Your task to perform on an android device: Find two hotel rooms near Vancouver International Airport for three adults from December 16 to 20 on the Expedia app.
Image 1: 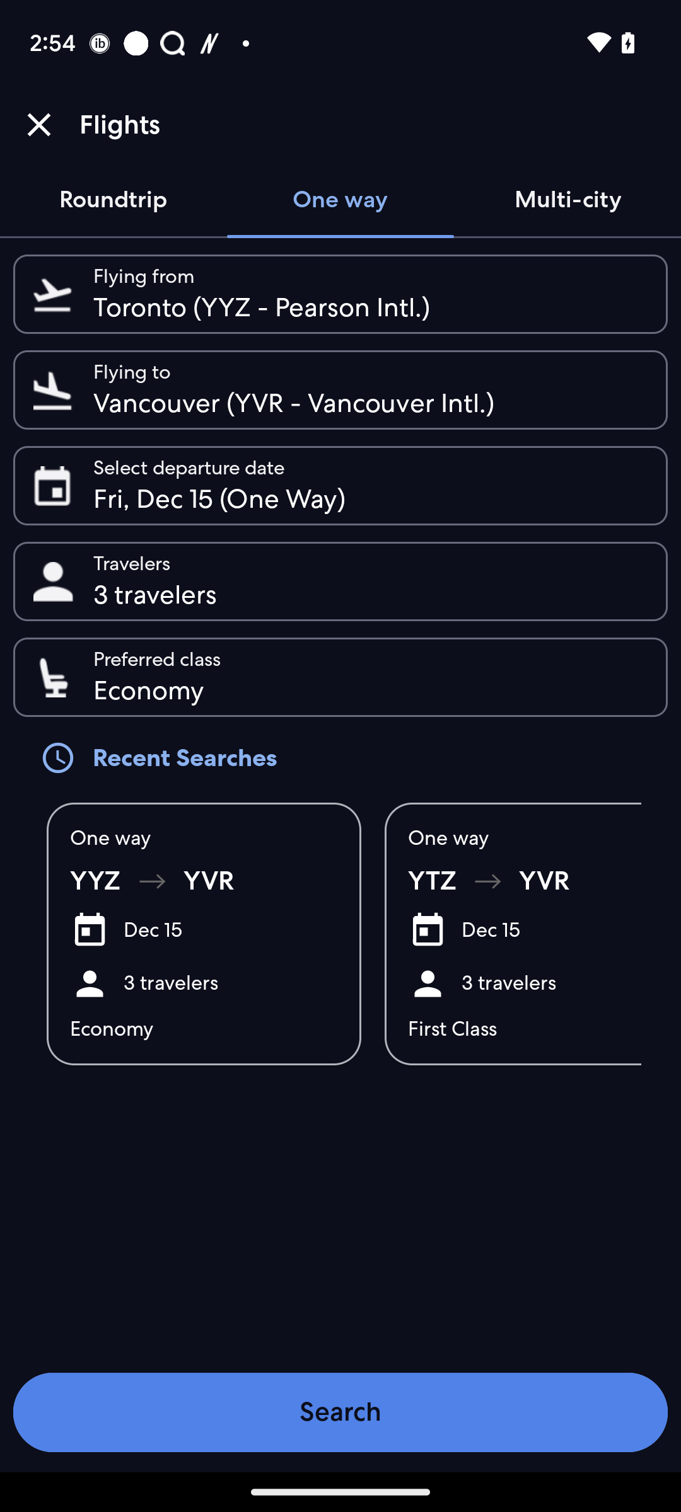
Go back to the previous page.
Step 1: press back button
Image 2: 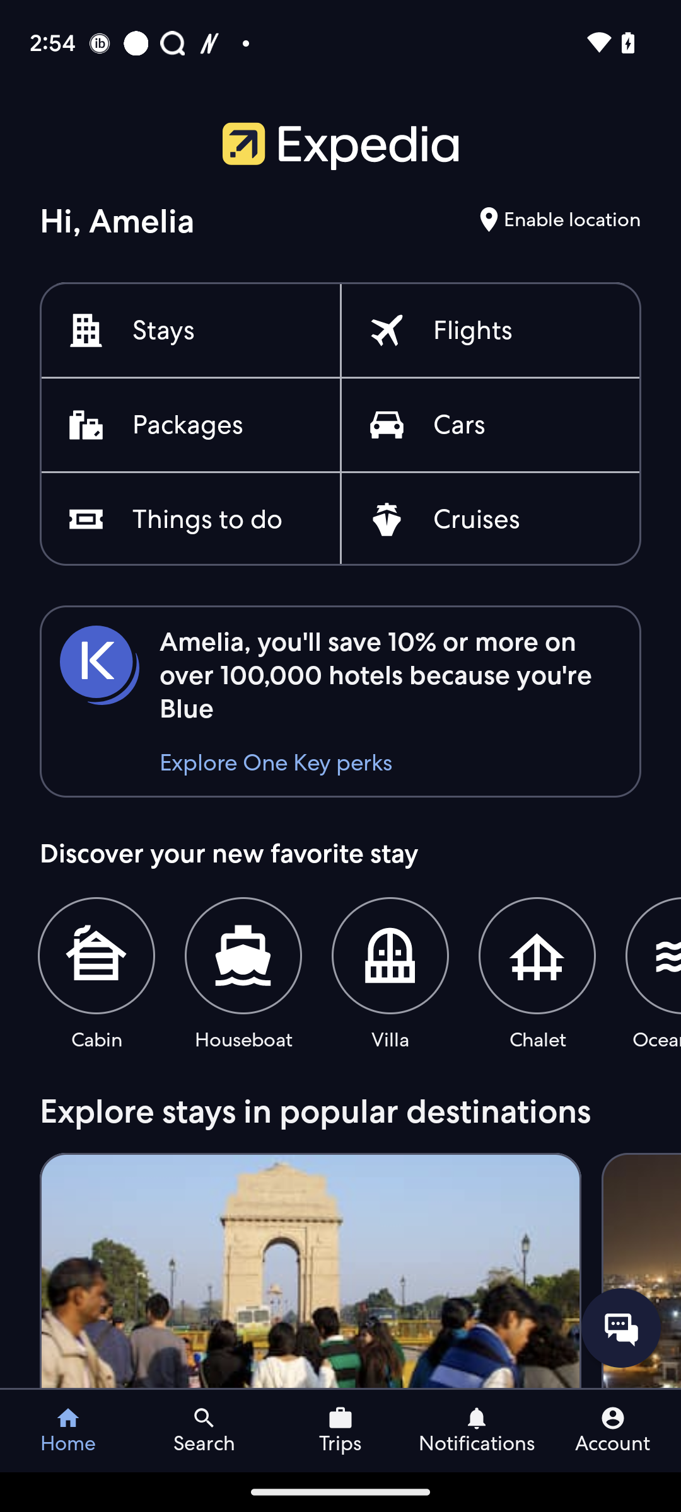
Click on the tab "Stays".
Step 2: click (280, 343)
Image 4: 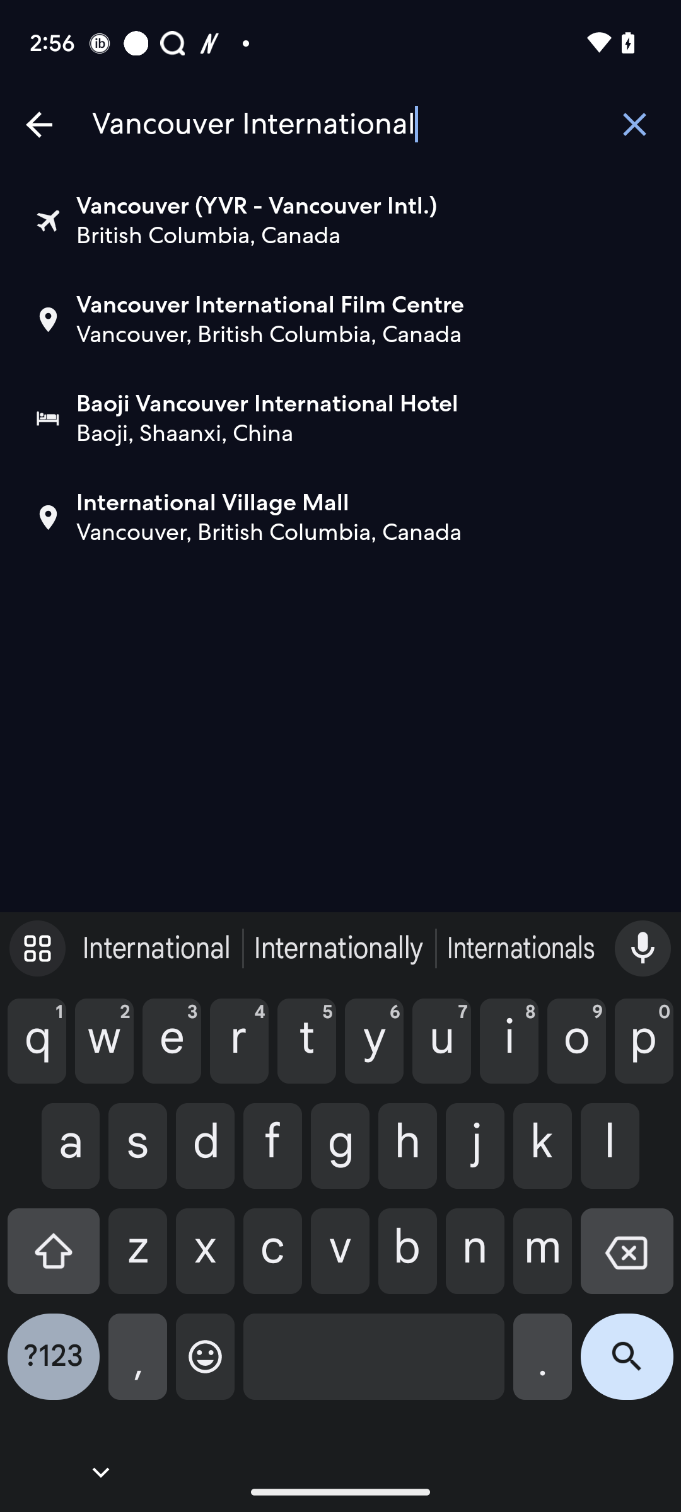
Select the tab Vancouver(YVR- Vancouver Intl.)
Step 4: click (474, 237)
Image 6: 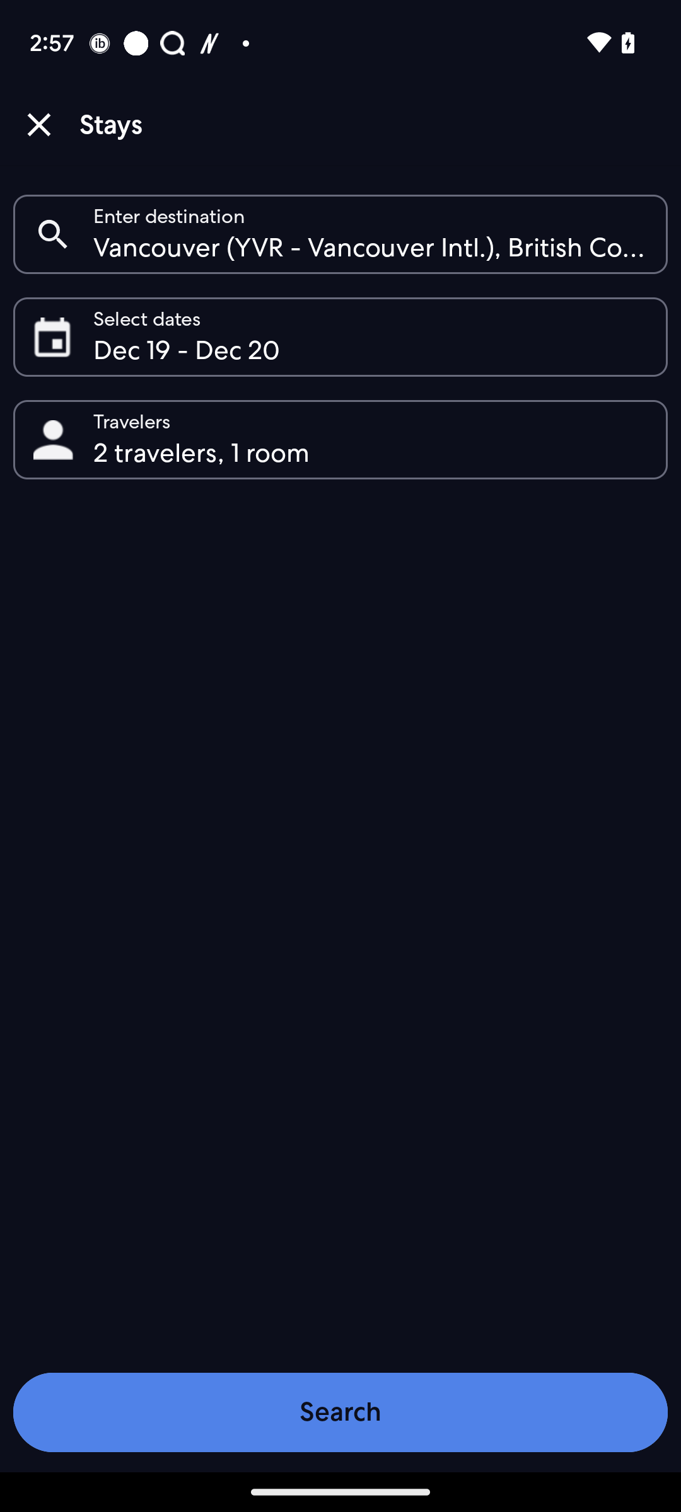
Click on the  Calendar Icon.
Step 6: click (340, 337)
Image 7: 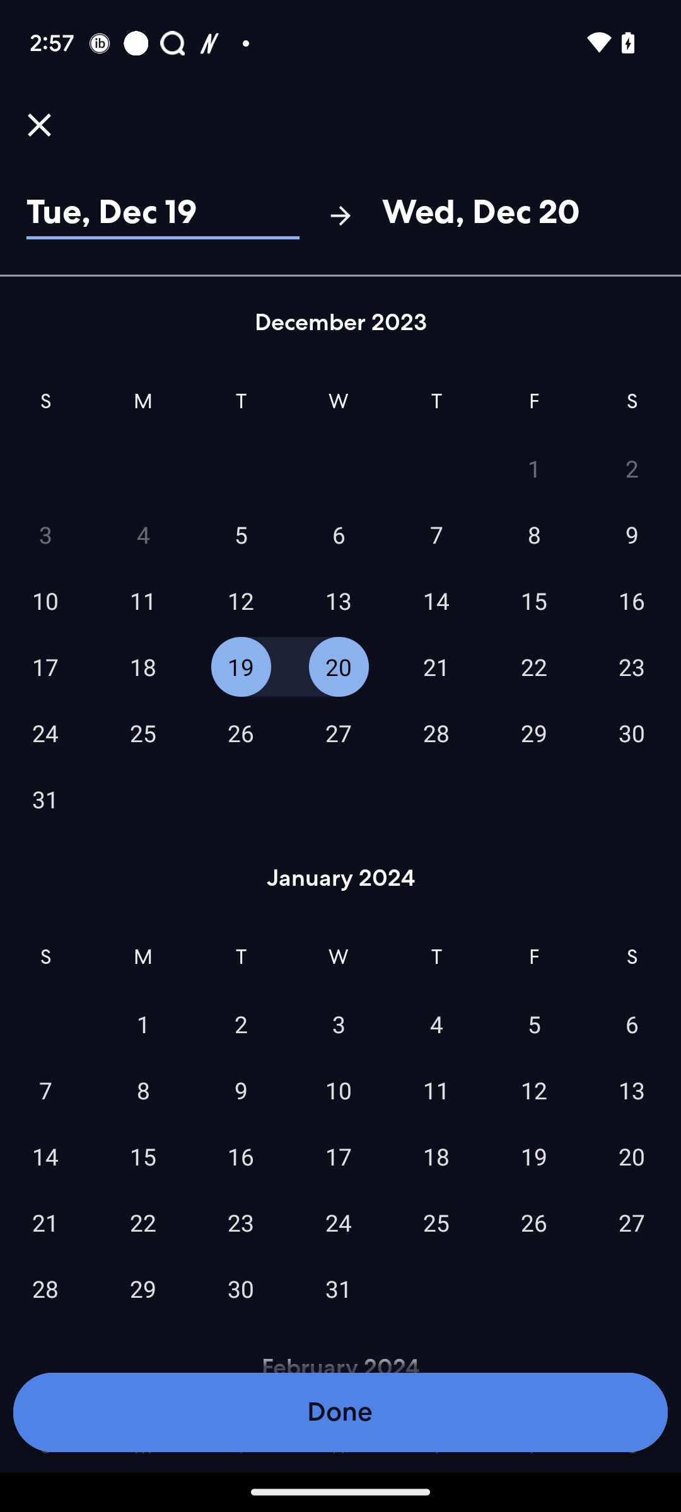
Select the starting date December 16.
Step 7: click (632, 600)
Image 8: 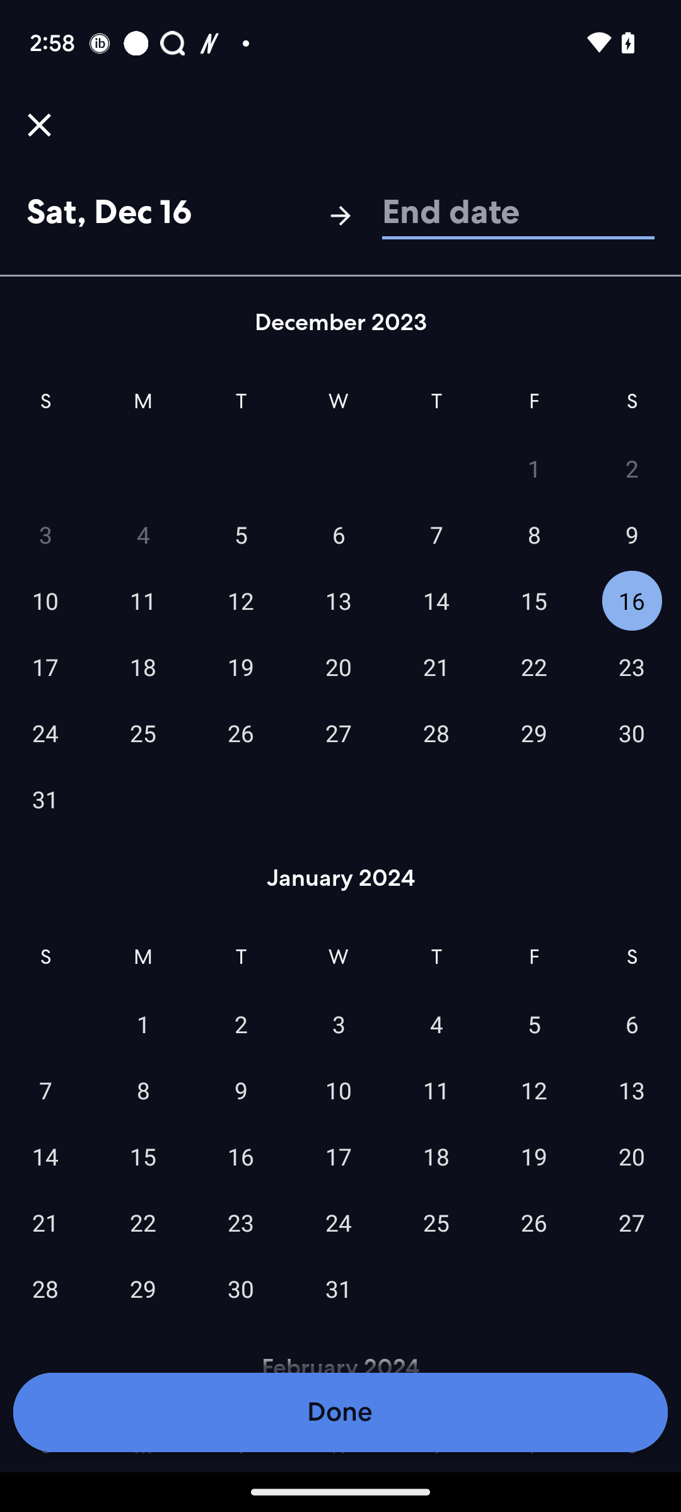
Select the End date December 20.
Step 8: click (339, 667)
Image 9: 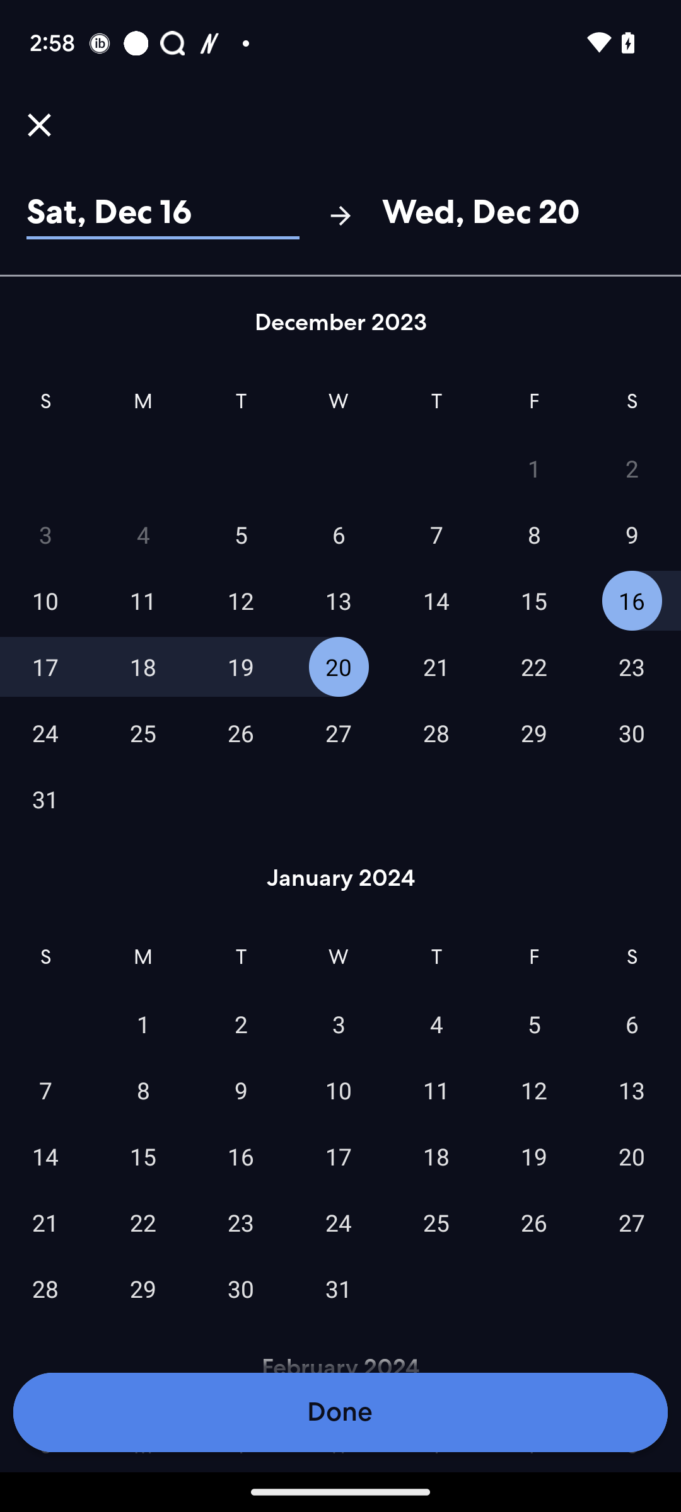
Click on the Done tab at the bottom.
Step 9: click (340, 1412)
Image 10: 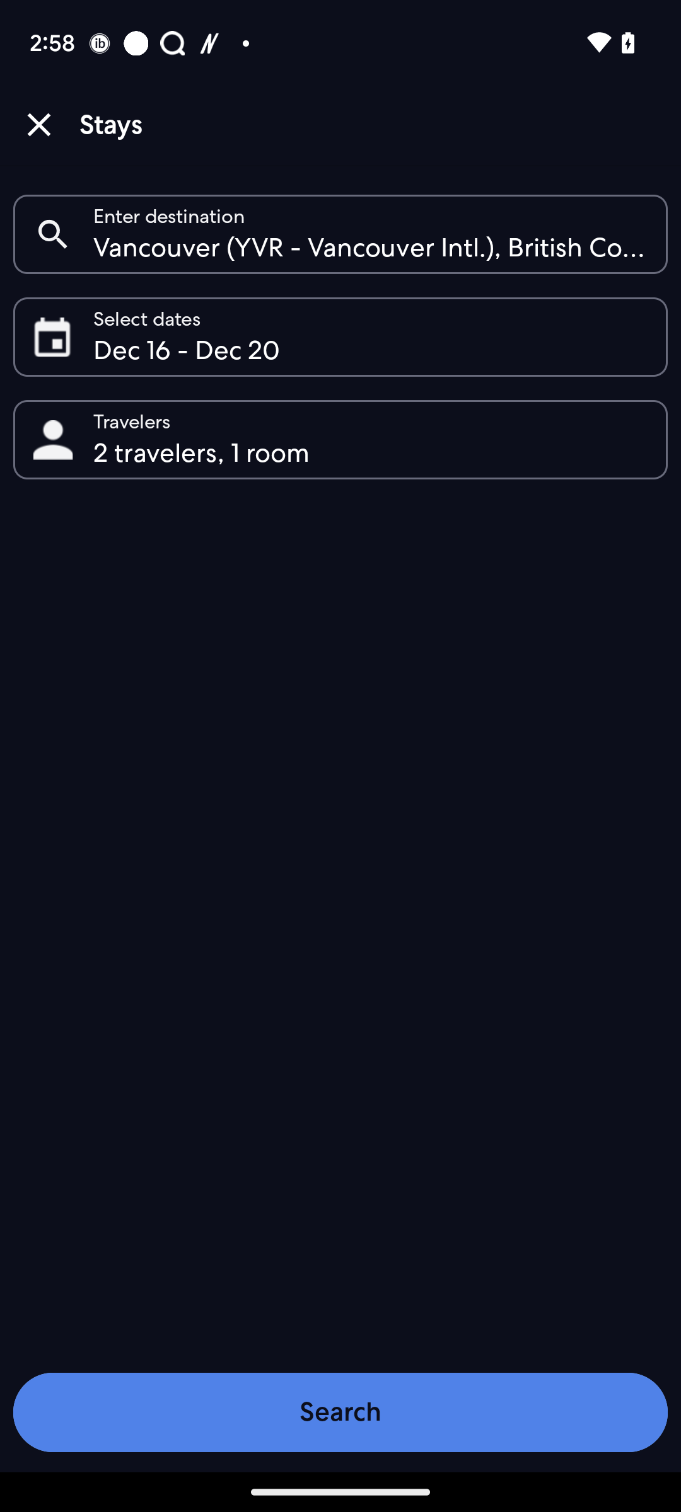
Click on the Text Travelers.
Step 10: click (370, 422)
Image 11: 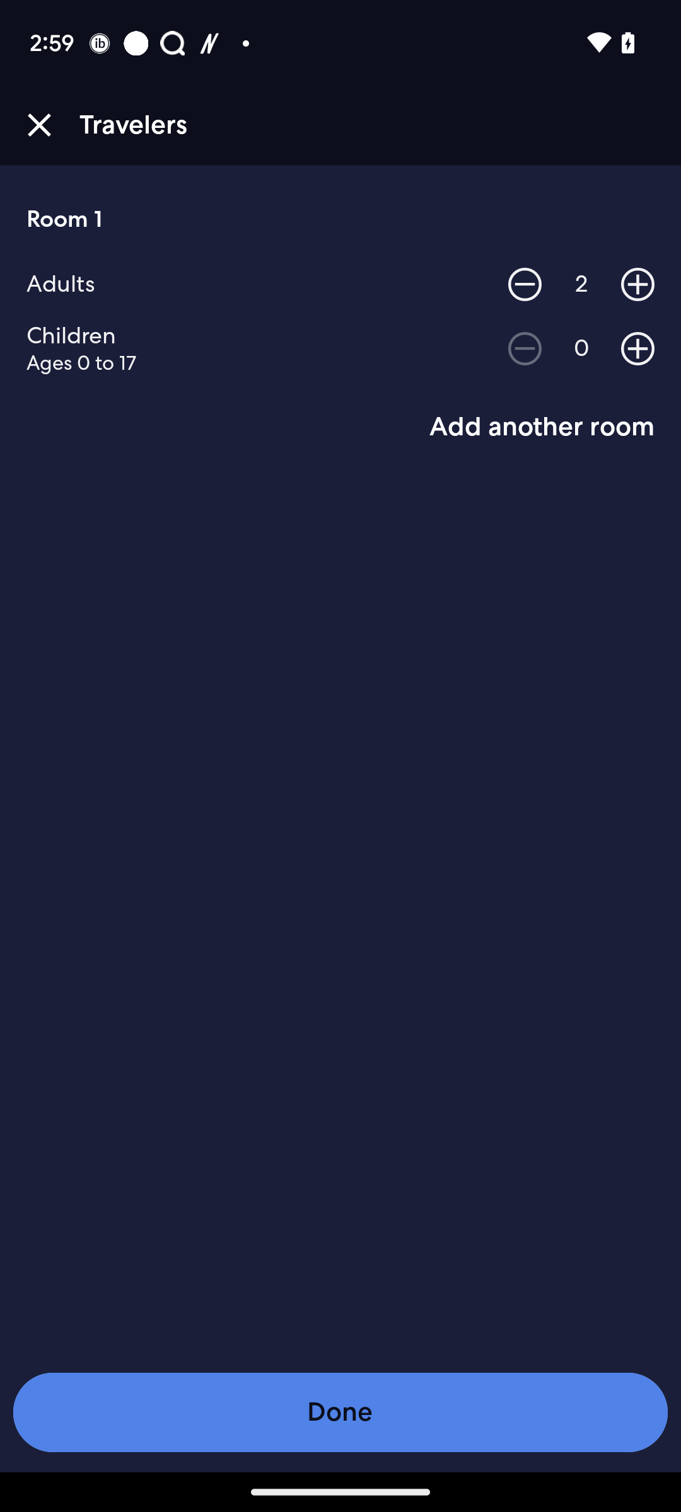
Click on the Text Add another room.
Step 11: click (542, 427)
Image 12: 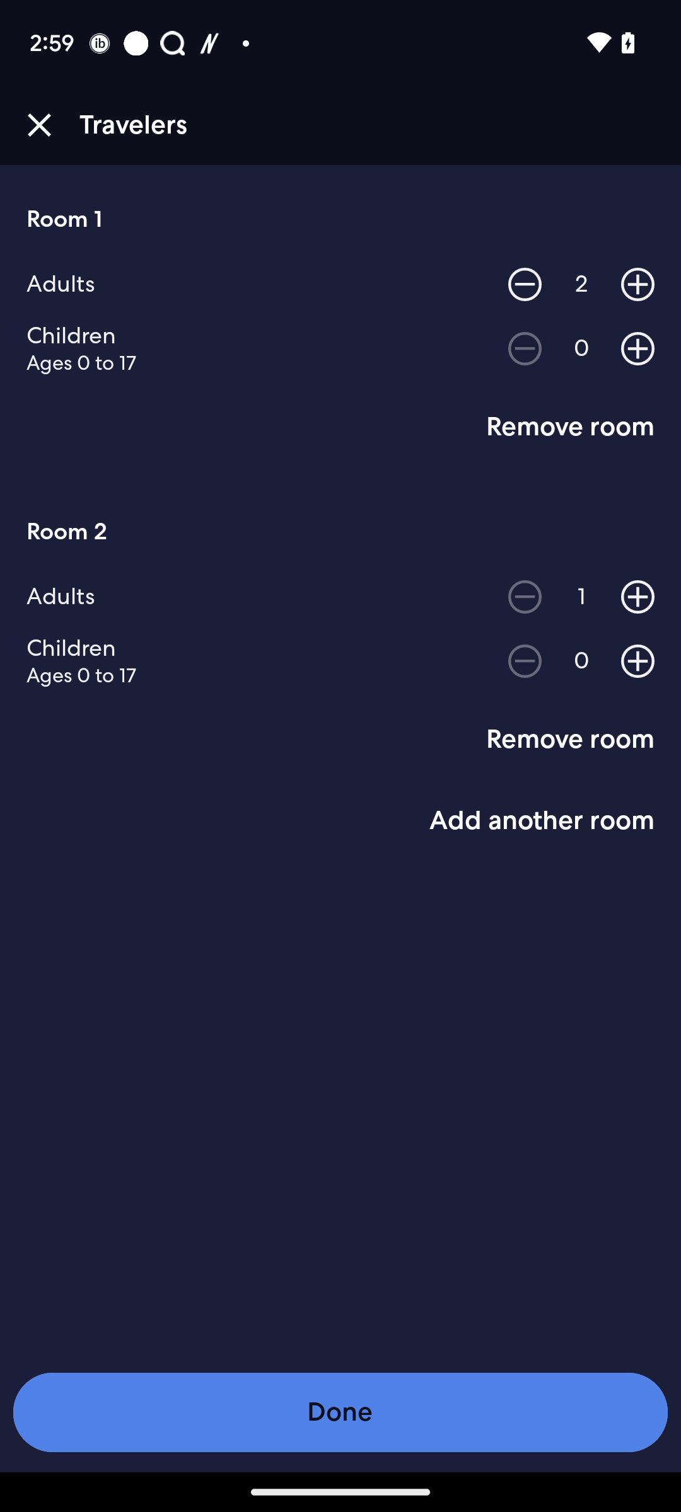
Click on the Done tab at the bottom.
Step 12: click (340, 1412)
Image 14: 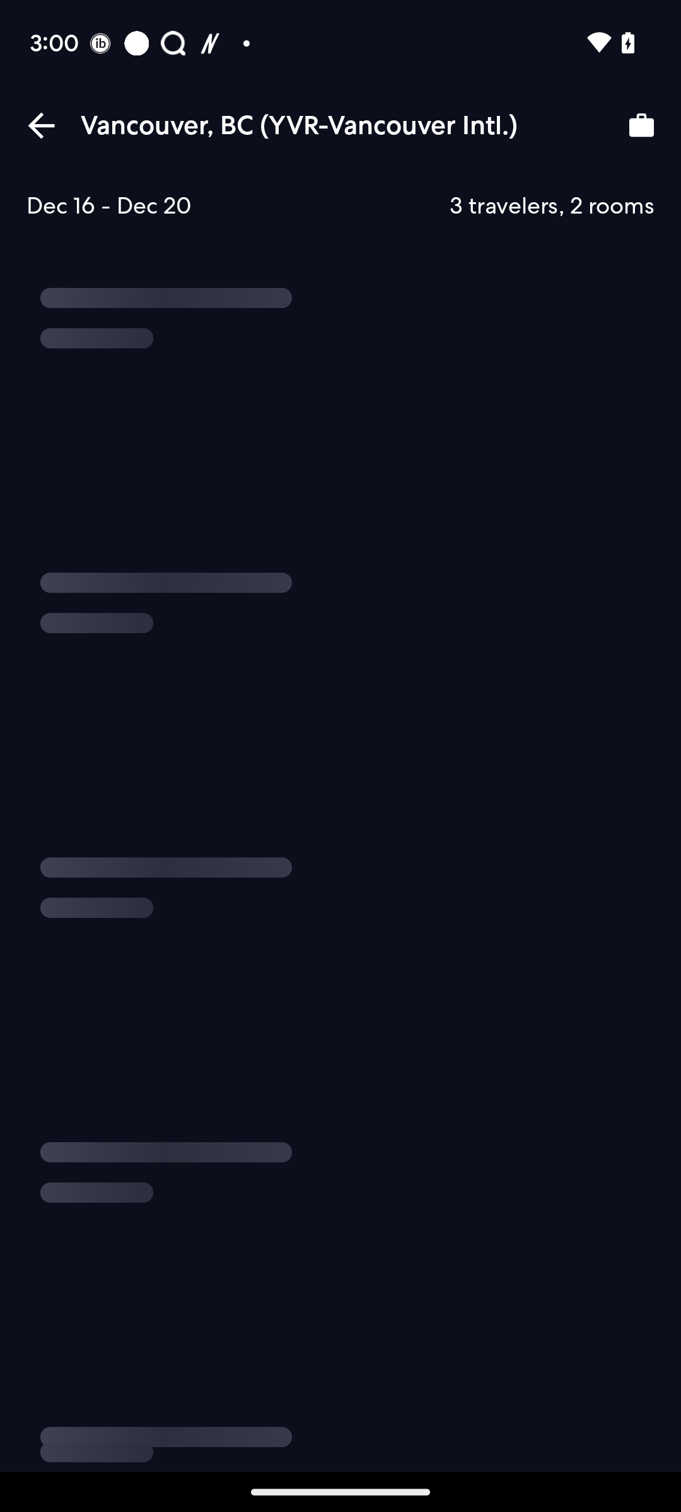
Click on the search tab at the bottom.
Step 14: wait